Your task to perform on an android device: Turn  on the Motivational Messages settings for me on the Duolingo app.
Image 0: 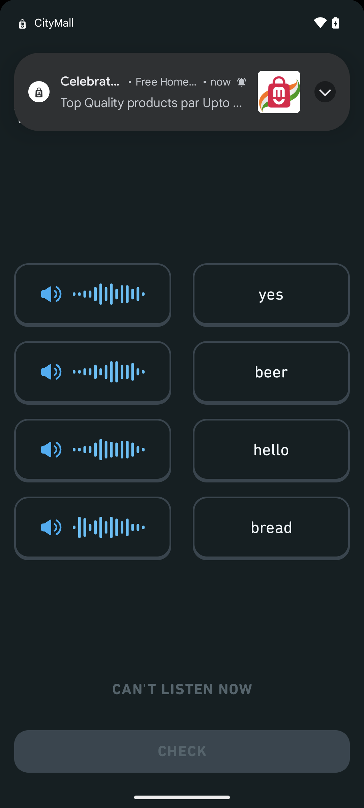
Go Back to previous page.
Step 0: press back button
Image 1: 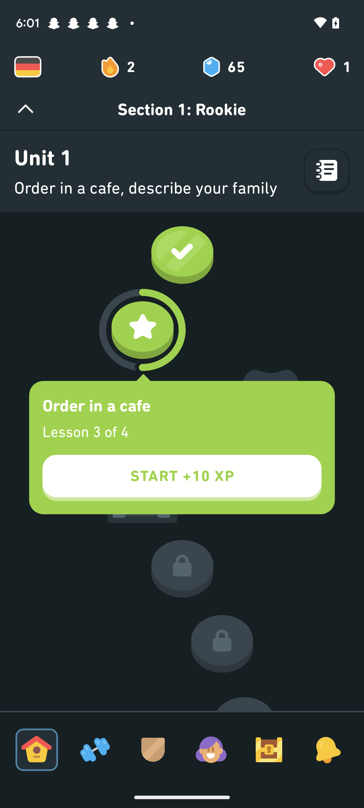
Click on the Profile icon at the bottom.
Step 1: click (211, 749)
Image 2: 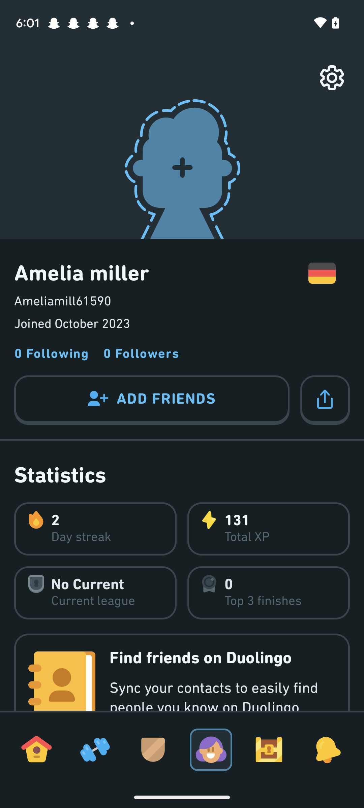
Click on the Settings icon at the top right corner of the screen.
Step 2: click (341, 87)
Image 4: 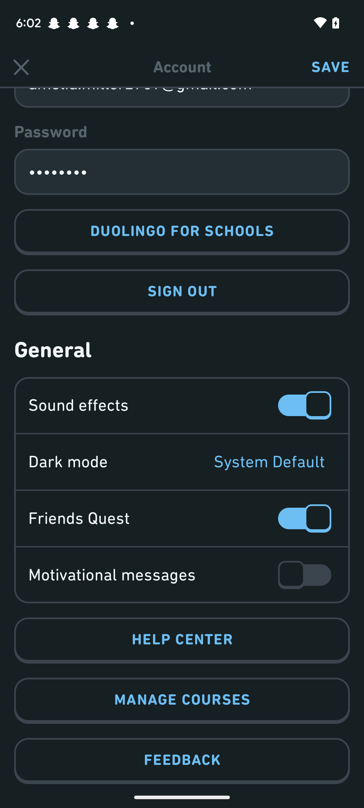
Click on the Toggle button of the "Motivational messages".
Step 4: click (153, 575)
Image 5: 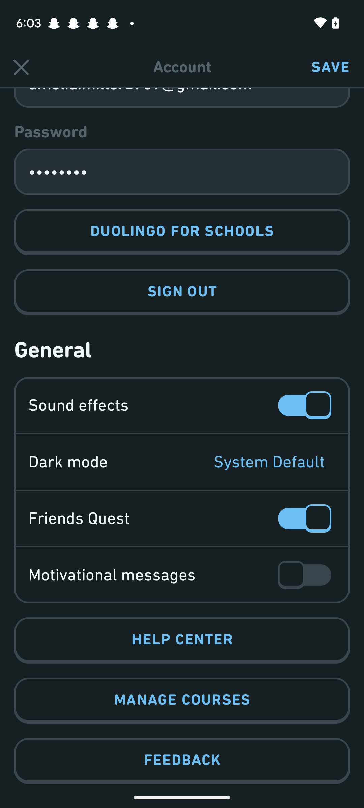
Click on the Toggle button of the "Motivational messages".
Step 5: click (307, 575)